Your task to perform on an android device: In the Serenity app, I want to listen to Mini meditation in order to help my peace of mind.
Image 0: 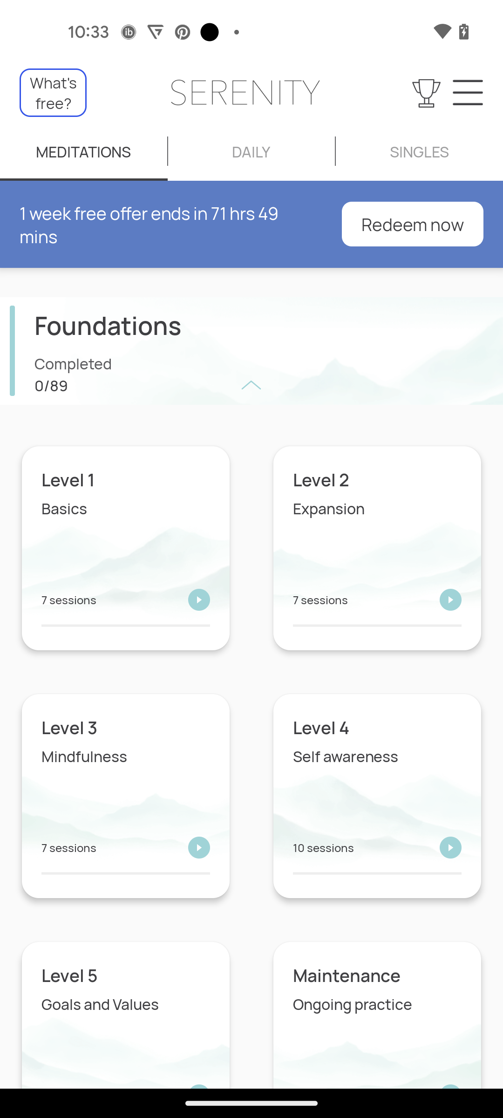
Click on the daily tab 
Step 0: click (251, 151)
Image 1: 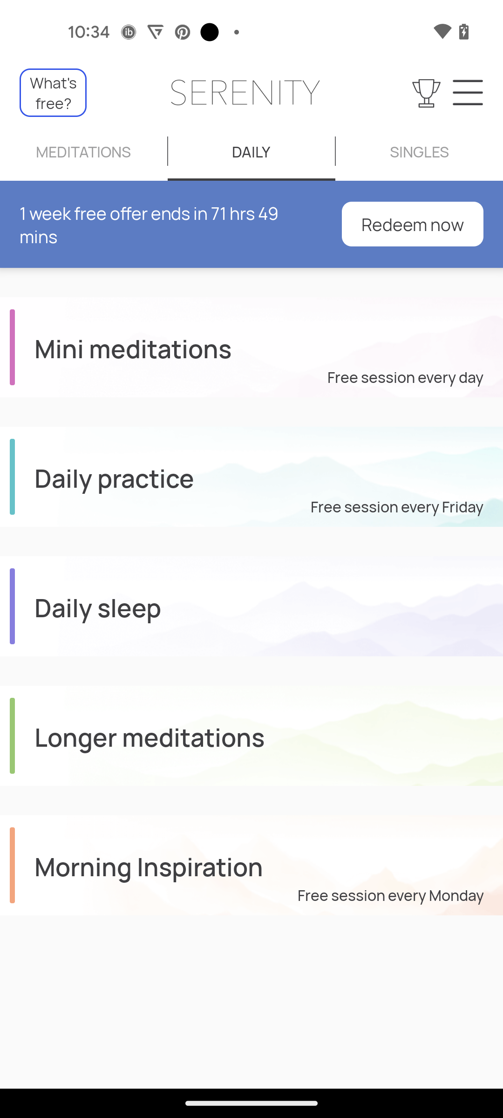
Click on the Mini meditation tab
Step 1: click (258, 347)
Image 2: 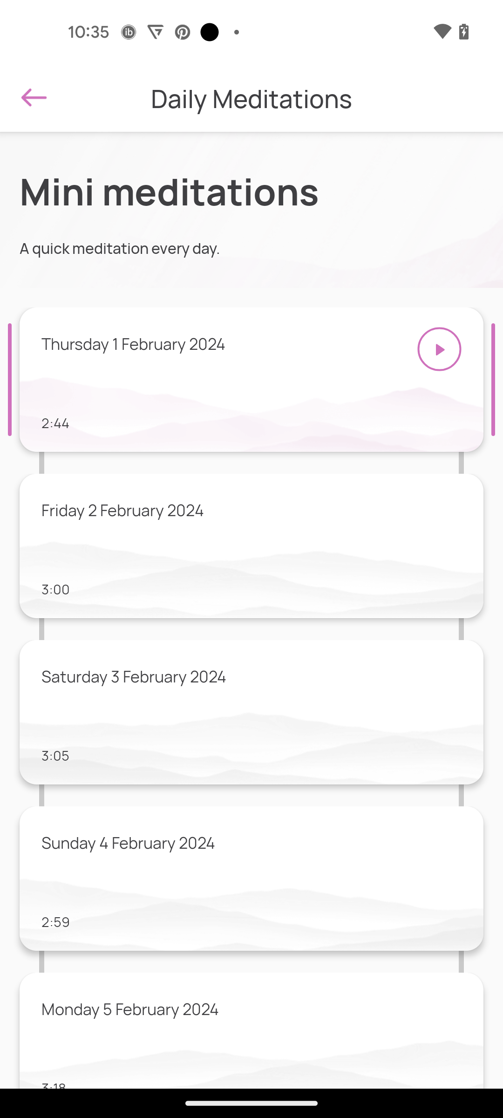
Click on the first meditation tab 
Step 2: click (219, 343)
Image 3: 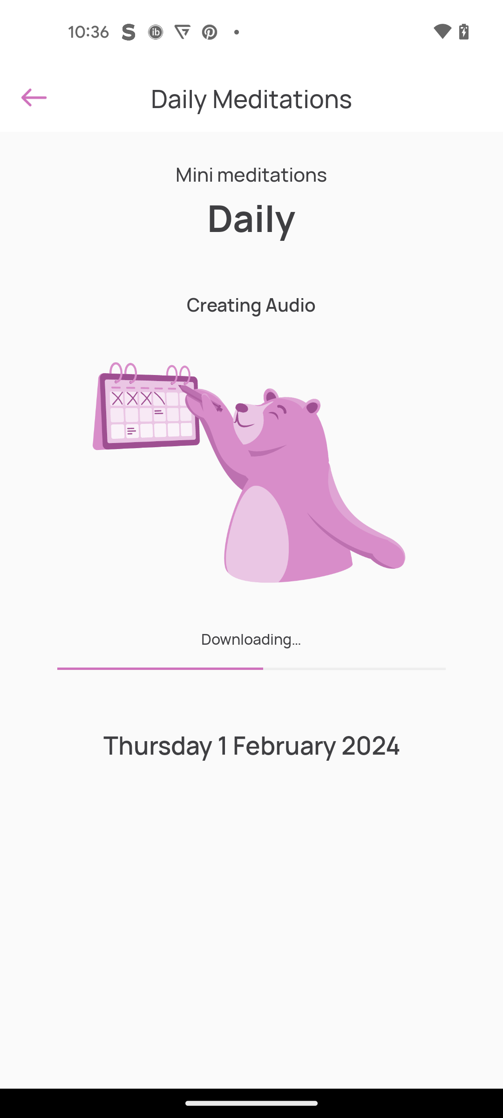
Click on the first meditation tab 
Step 3: wait
Image 4: 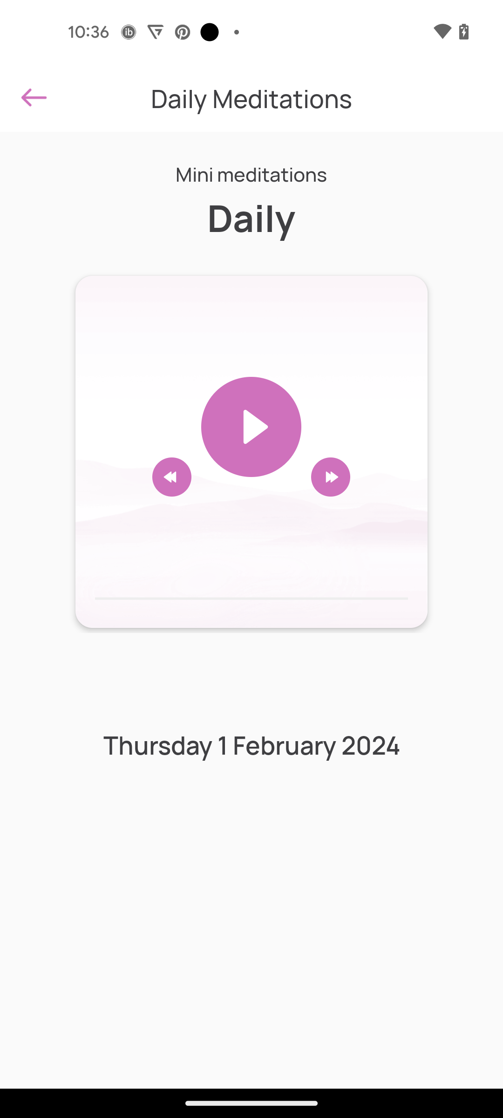
Click on the Mini meditation play button 
Step 4: click (251, 426)